Your task to perform on an android device: I need to replace the window hinges, so I want to search for a screwdriver on the Etsy app.
Image 0: 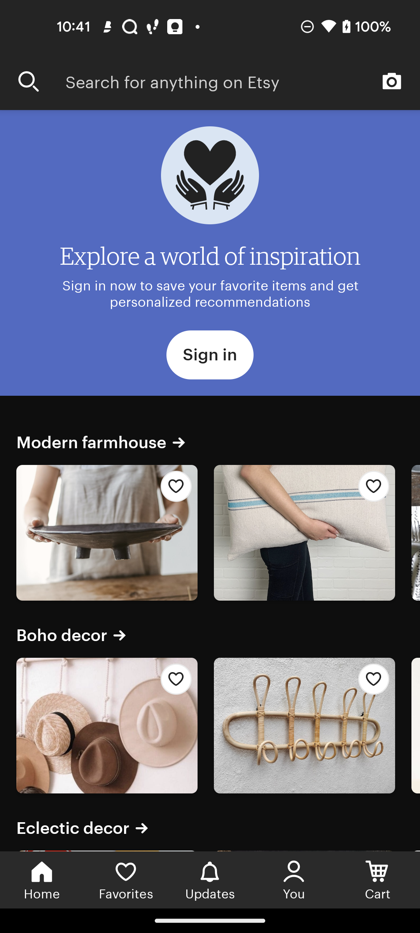
 I want to search for a screwdriver on the Etsy app."
Step 0: click (243, 81)
Image 1: 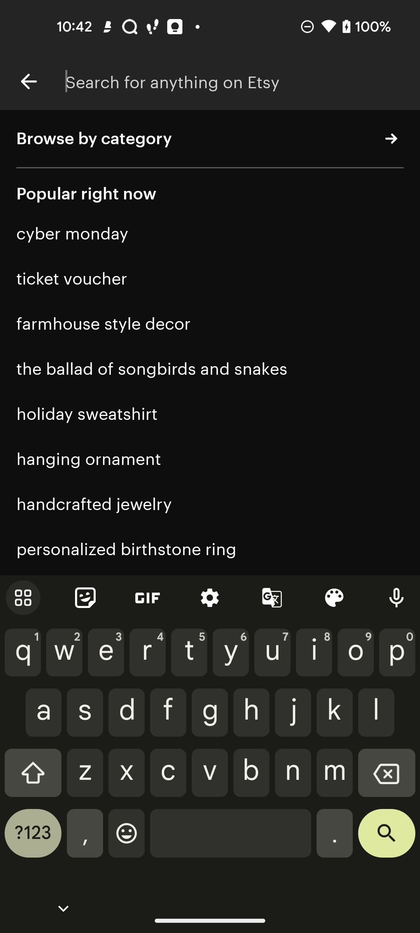
 I want to search for a screwdriver on the Etsy app."
Step 1: click (243, 81)
Image 2: 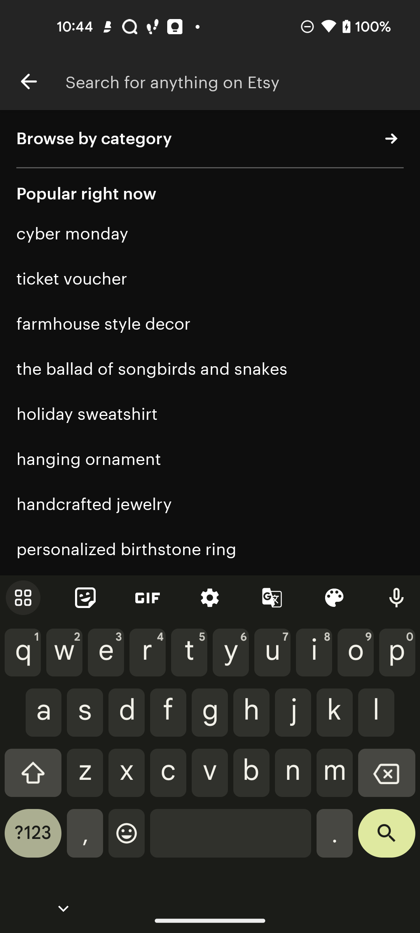
Search on the screen top of the bottom of left corner
Step 2: type " Screwdriver"
Image 3: 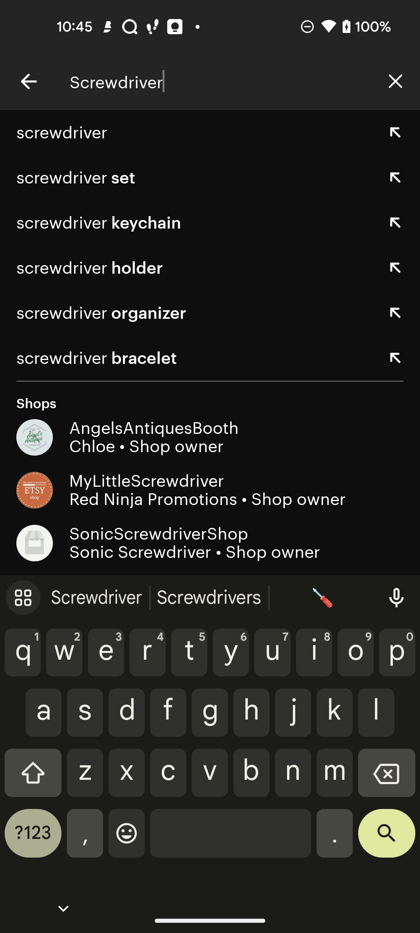
Click on the screen top of the bottom of right corner
Step 3: click (387, 839)
Image 4: 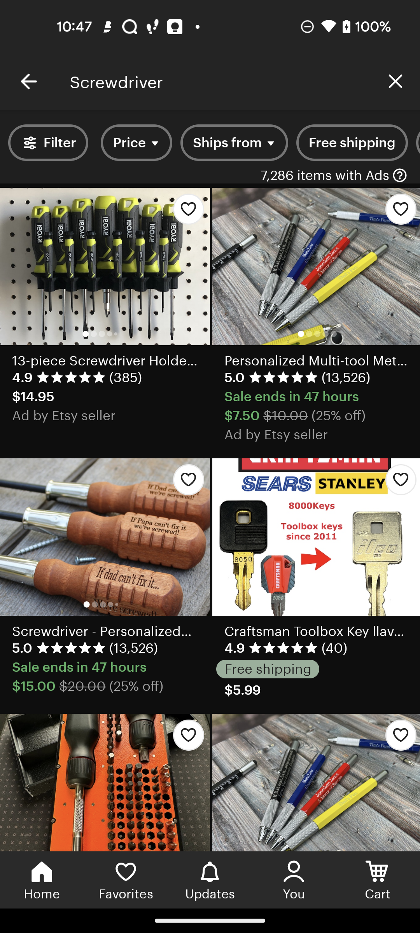
Click on the screen top of the bottom of right corner
Step 4: click (105, 537)
Image 5: 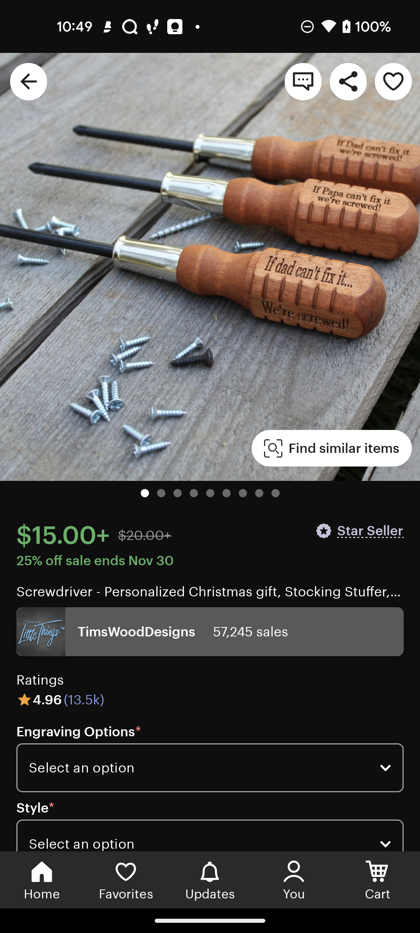
Click on the screen top of the bottom of right corner
Step 5: press back button
Image 6: 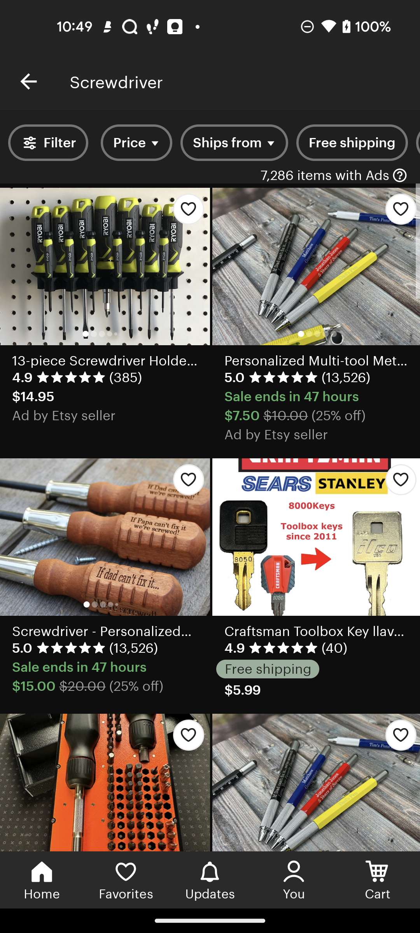
search for a screwdriver on the amazon app
Step 6: wait
Image 7: 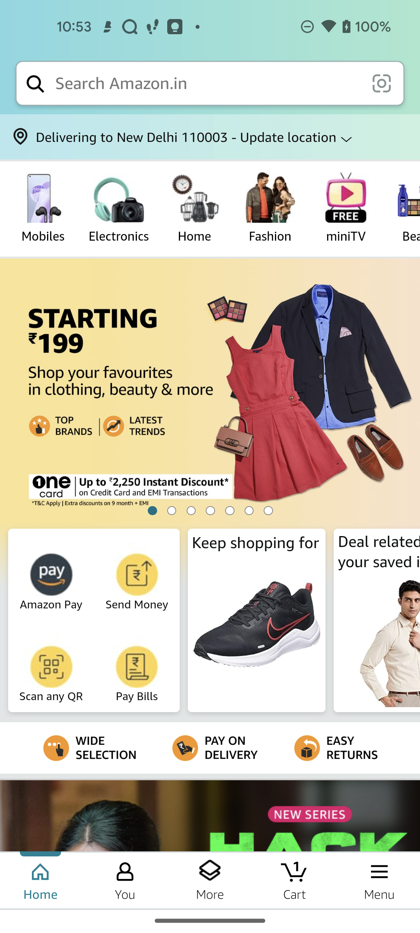
Search on the screen bar top off the bottom of left corner
Step 7: click (207, 83)
Image 8: 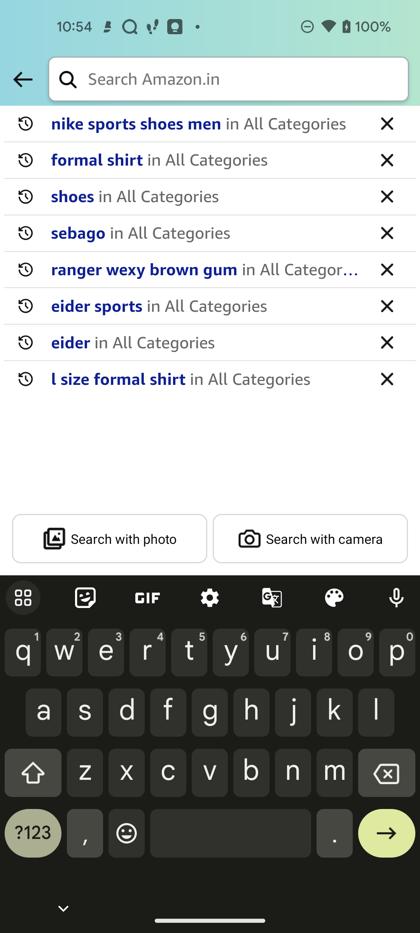
Search on the screen bar top off the bottom of left corner
Step 8: type "Screwdriver"
Image 9: 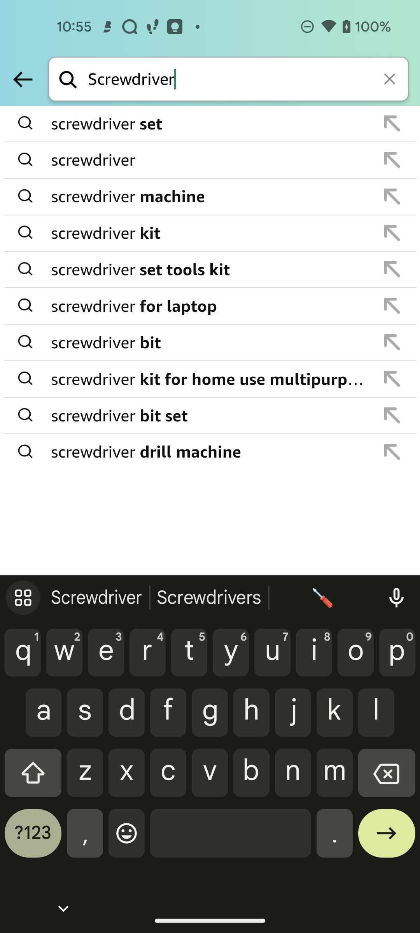
Search on the screen bar top off the bottom of left corner
Step 9: type "Screwdriver kit"
Image 11: 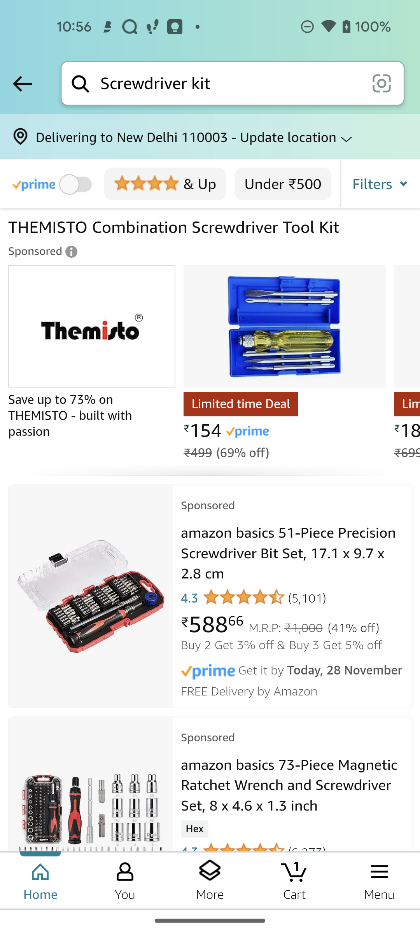
Click on the screen top of the bottom of right corner
Step 11: scroll down
Image 12: 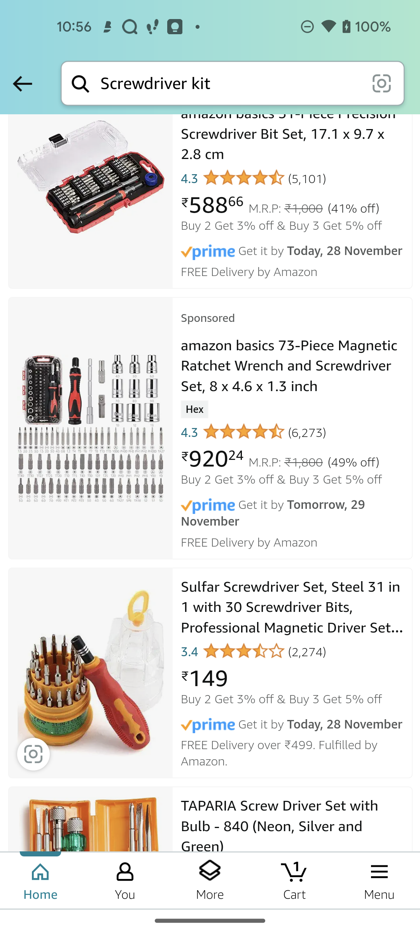
Click on the screen top of the bottom of right corner
Step 12: scroll down
Image 13: 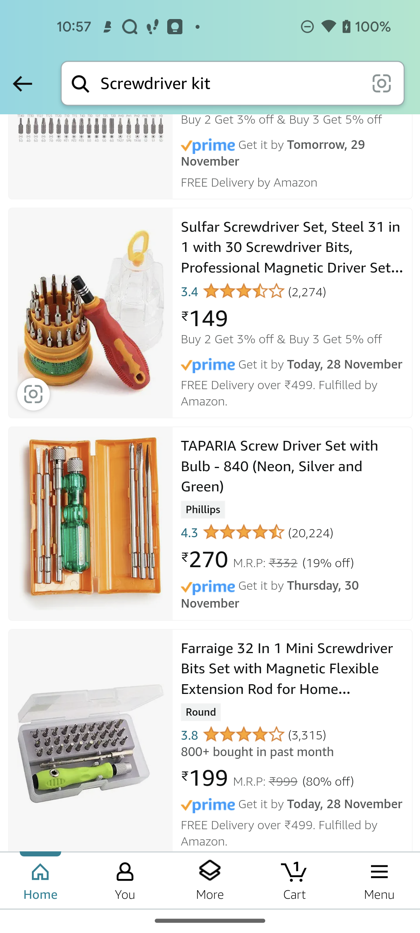
Search for a screwdriver on the  flipkark
Step 13: wait
Image 14: 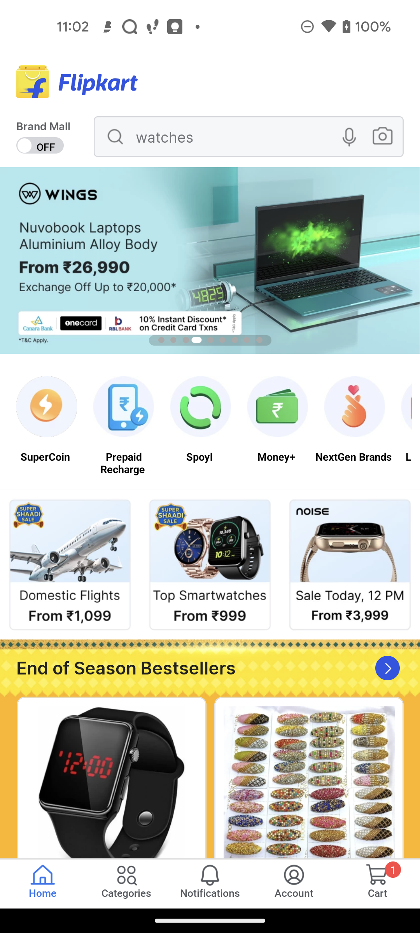
Search for a screwdriver on the  flipkark
Step 14: click (236, 143)
Image 15: 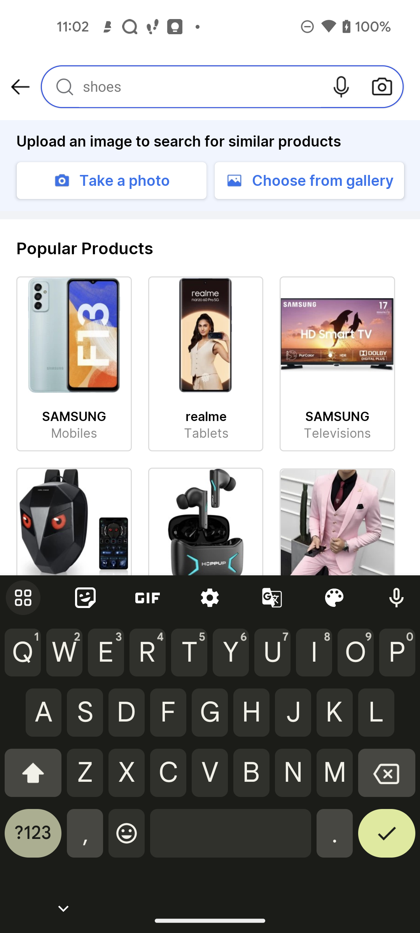
Search on the screen bar top of the bottom of lelf corner 
Step 15: type " Screwdriver  kit"
Image 16: 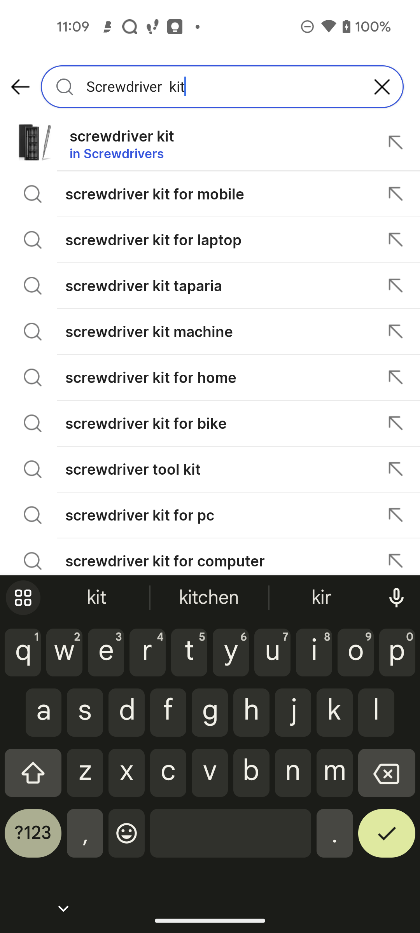
Click on the screen top of the bottom of right corner
Step 16: click (387, 839)
Image 17: 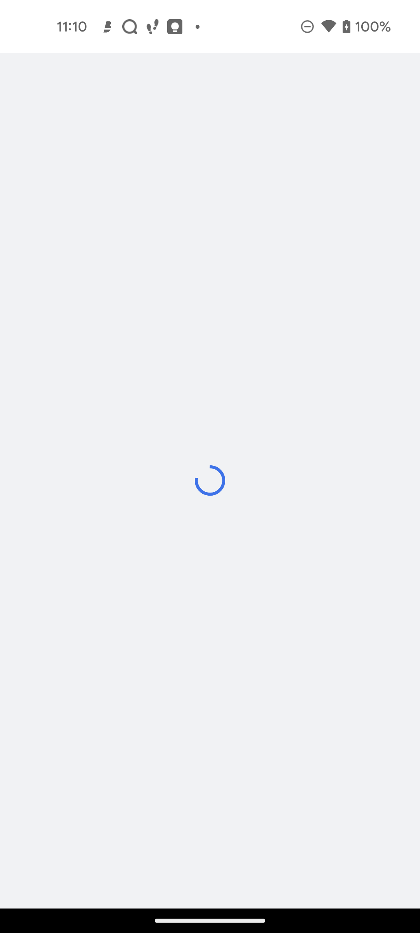
Click on the screen top of the bottom of right corner
Step 17: wait
Image 18: 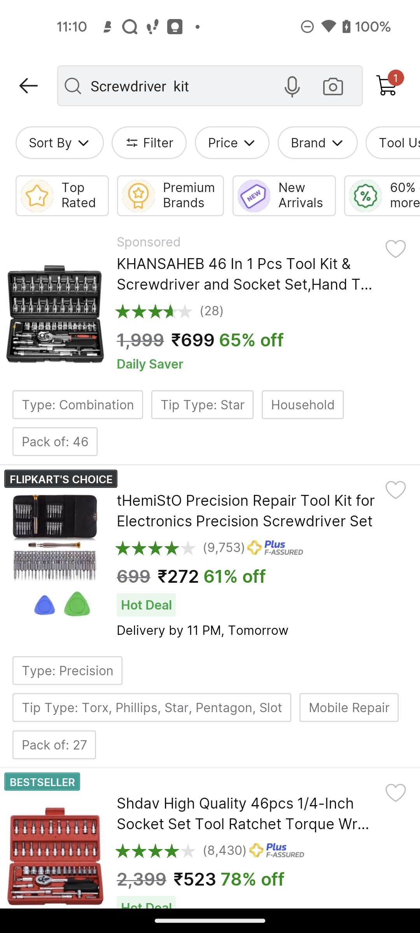
Click on the screen top of the bottom of right corner
Step 18: scroll down
Image 19: 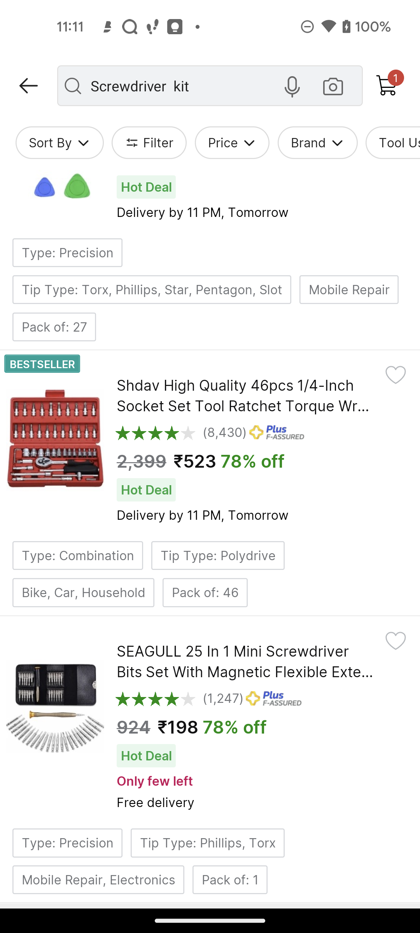
Click on the screen top of the bottom of right corner
Step 19: scroll down
Image 20: 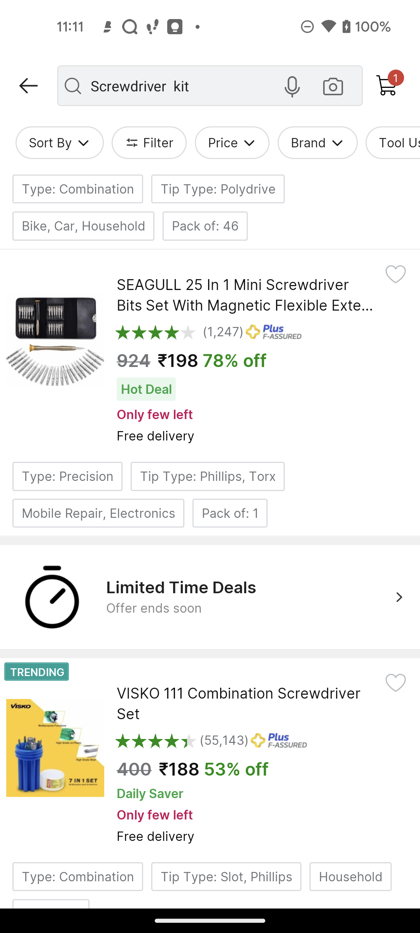
Click on the screen top of the bottom of right corner
Step 20: scroll down
Image 21: 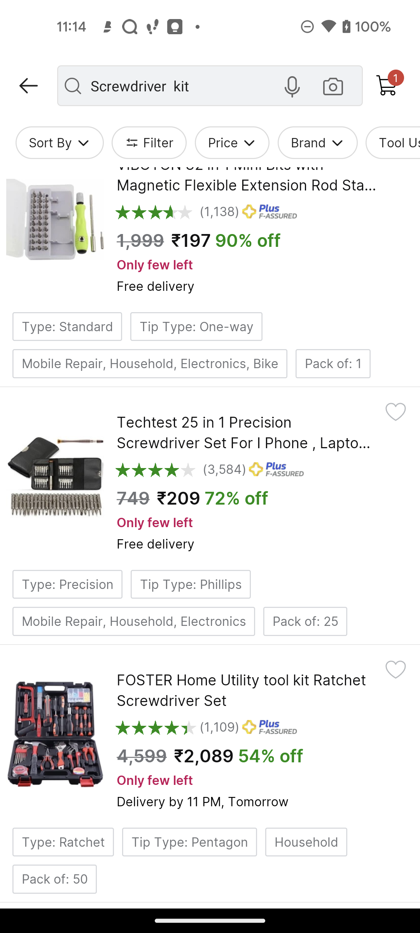
Search for a screwdriver on the  ieka app
Step 21: wait
Image 22: 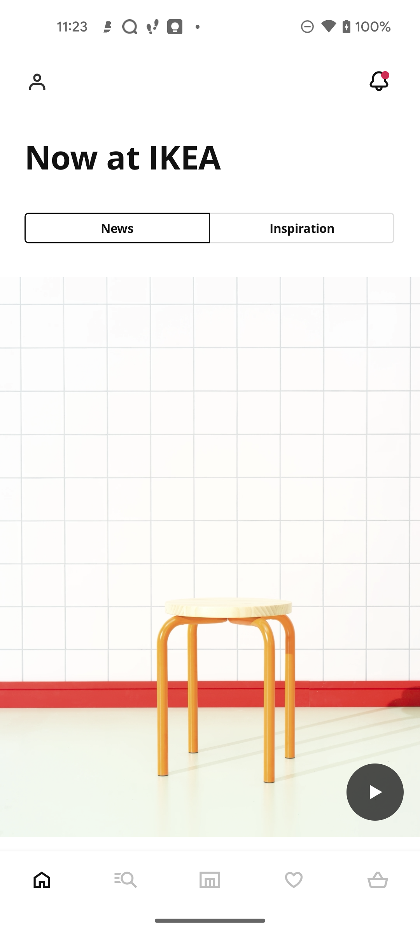
Search for a screwdriver on the  ieka app
Step 22: click (126, 880)
Image 24: 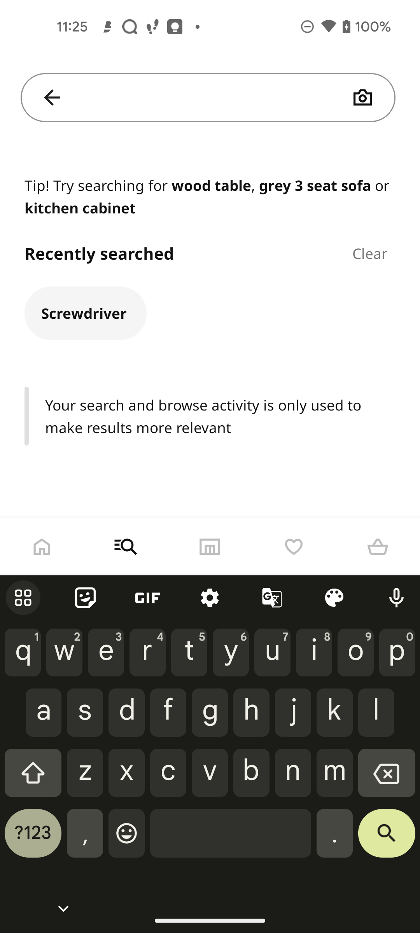
Search on the screen bar top of the bottom of left corner
Step 24: type "Screwdriver kit "
Image 25: 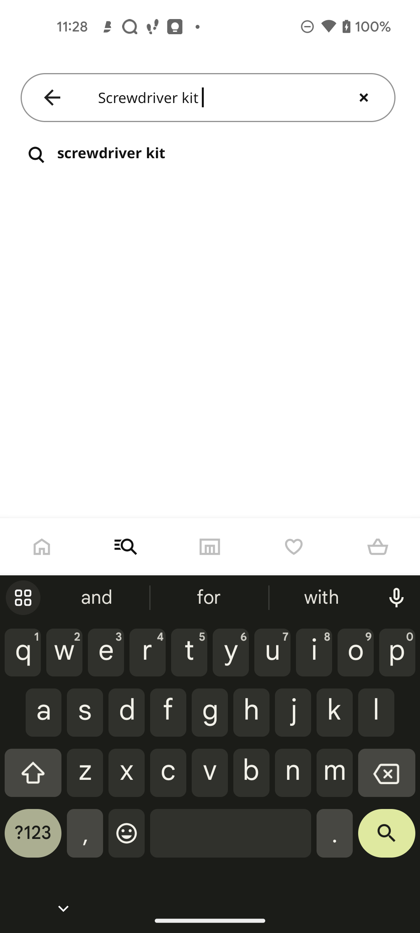
Click on the screen top of the bottom of right corner
Step 25: click (387, 839)
Image 26: 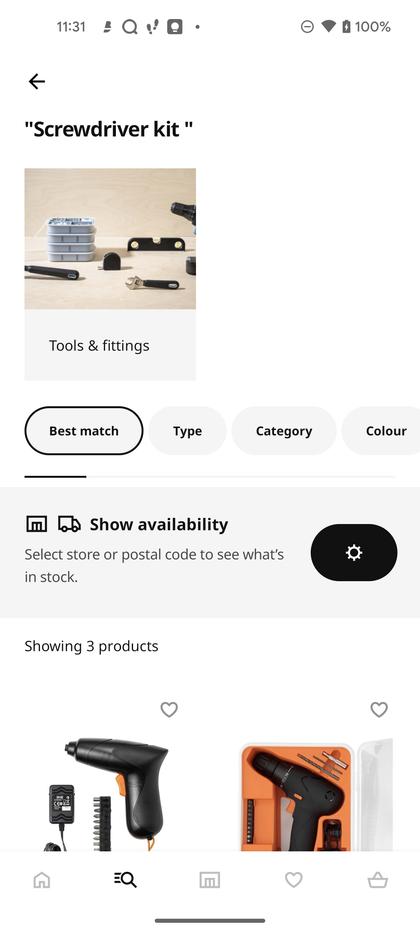
Click on the screen top of the bottom of right corner
Step 26: scroll down
Image 27: 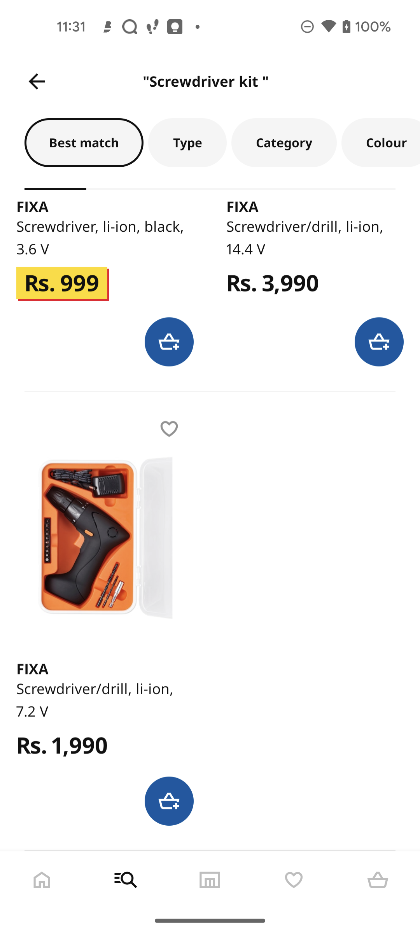
Click on the screen top of the bottom of right corner
Step 27: scroll up
Image 28: 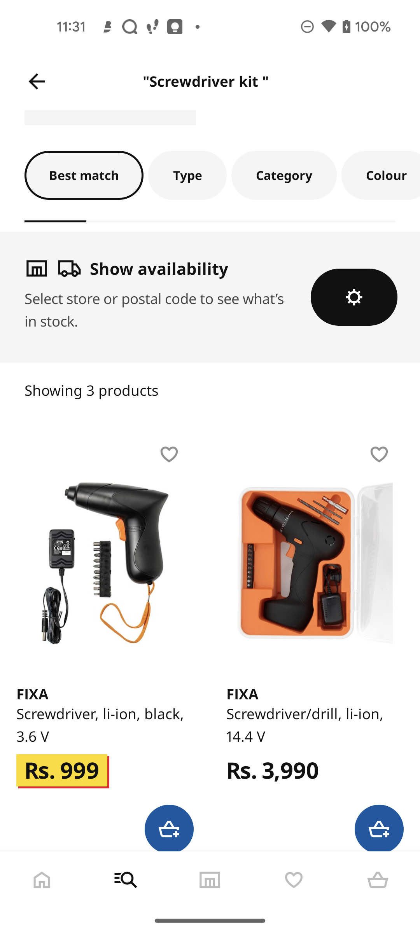
Click on the screen top of the bottom of right corner
Step 28: scroll down